Your task to perform on an android device: In the Wander log app, I want to Get travel inspiration by going through the top places for Honolulu.
Image 0: 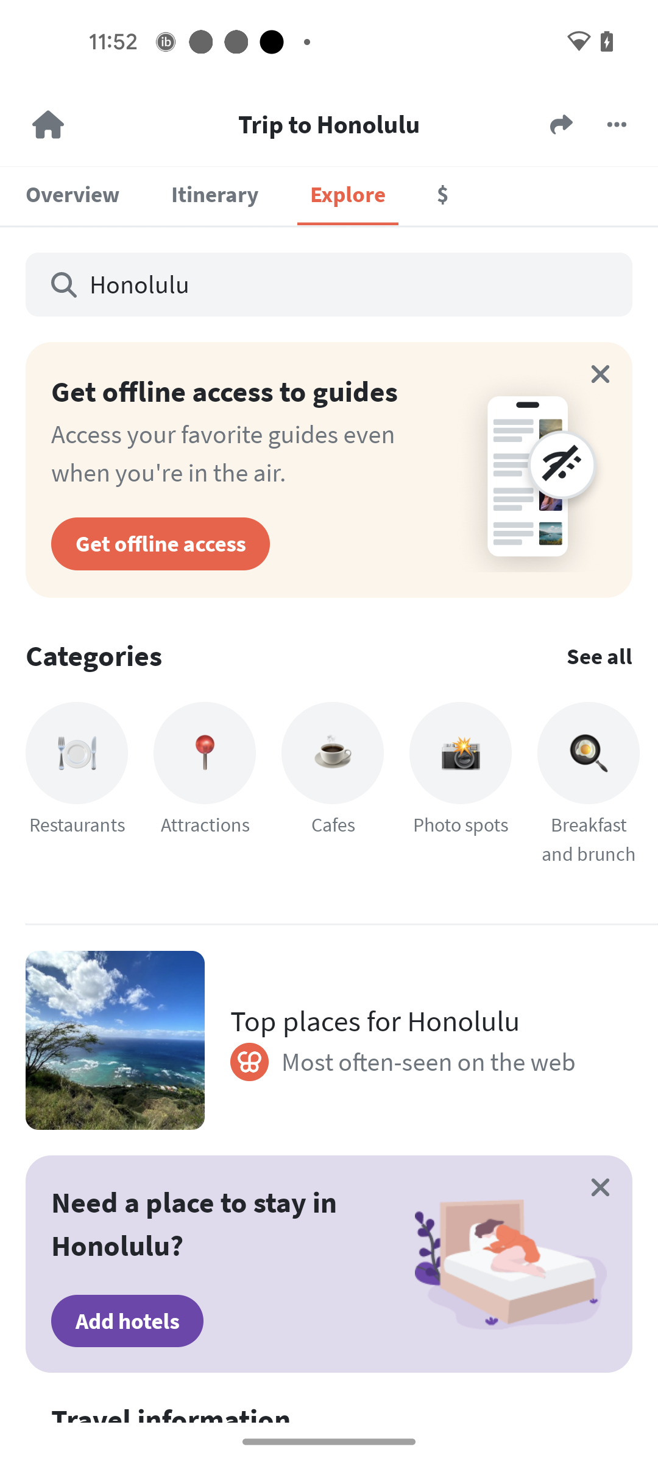
Click on the Top places for Honolulu option
Step 0: click (418, 1021)
Image 1: 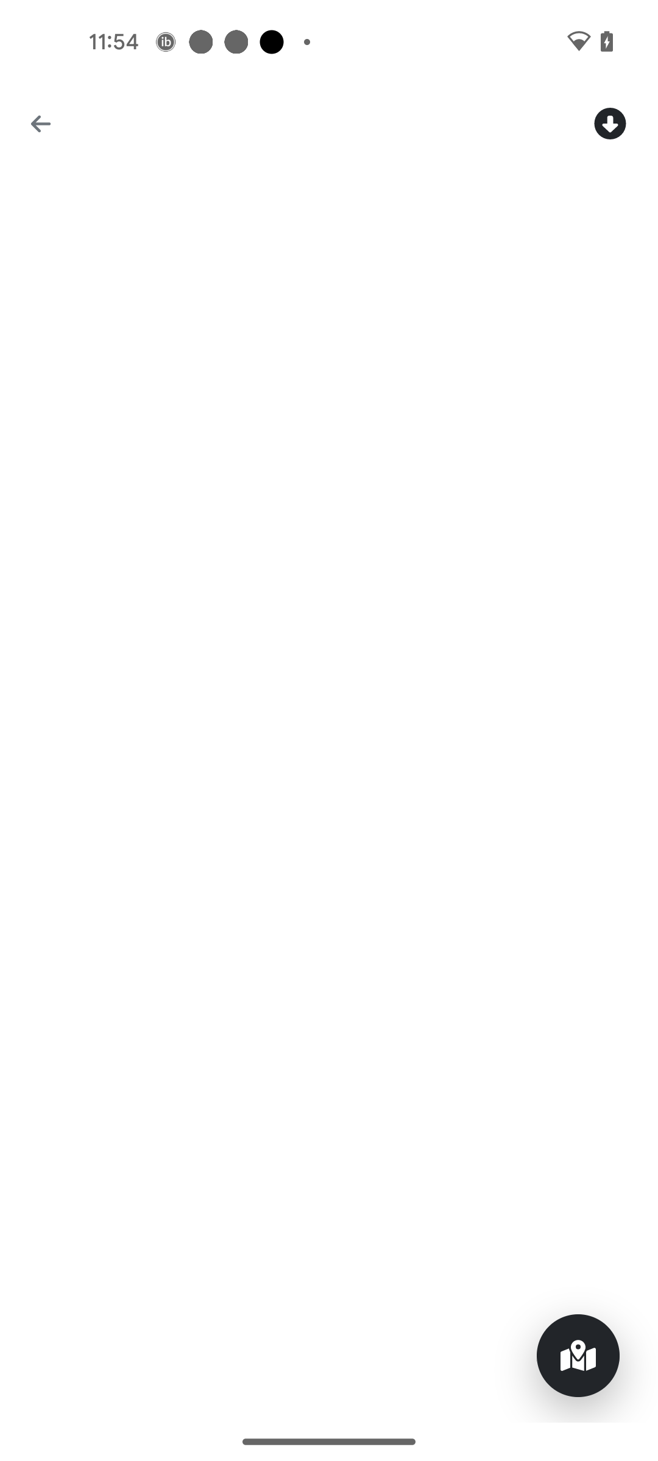
Click on the Top places for Honolulu option
Step 1: wait
Image 2: 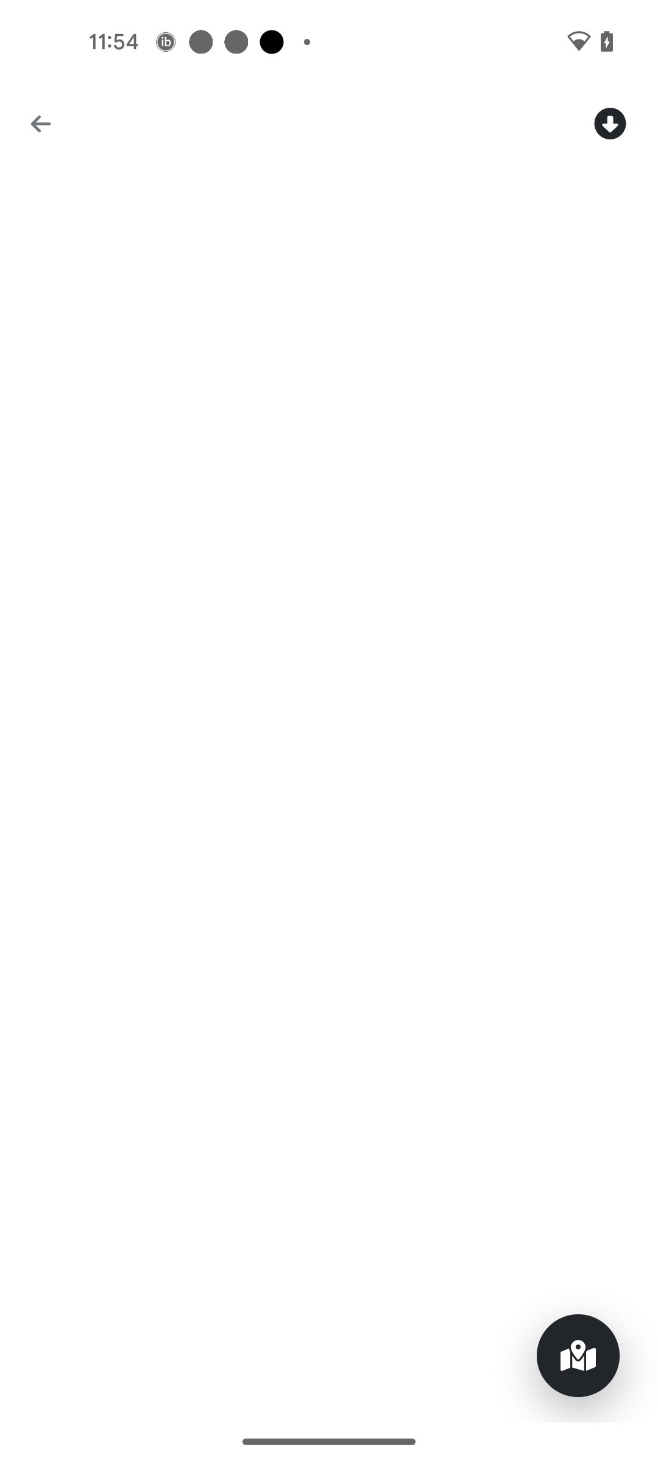
Click on the Top places for Honolulu option
Step 2: wait
Image 3: 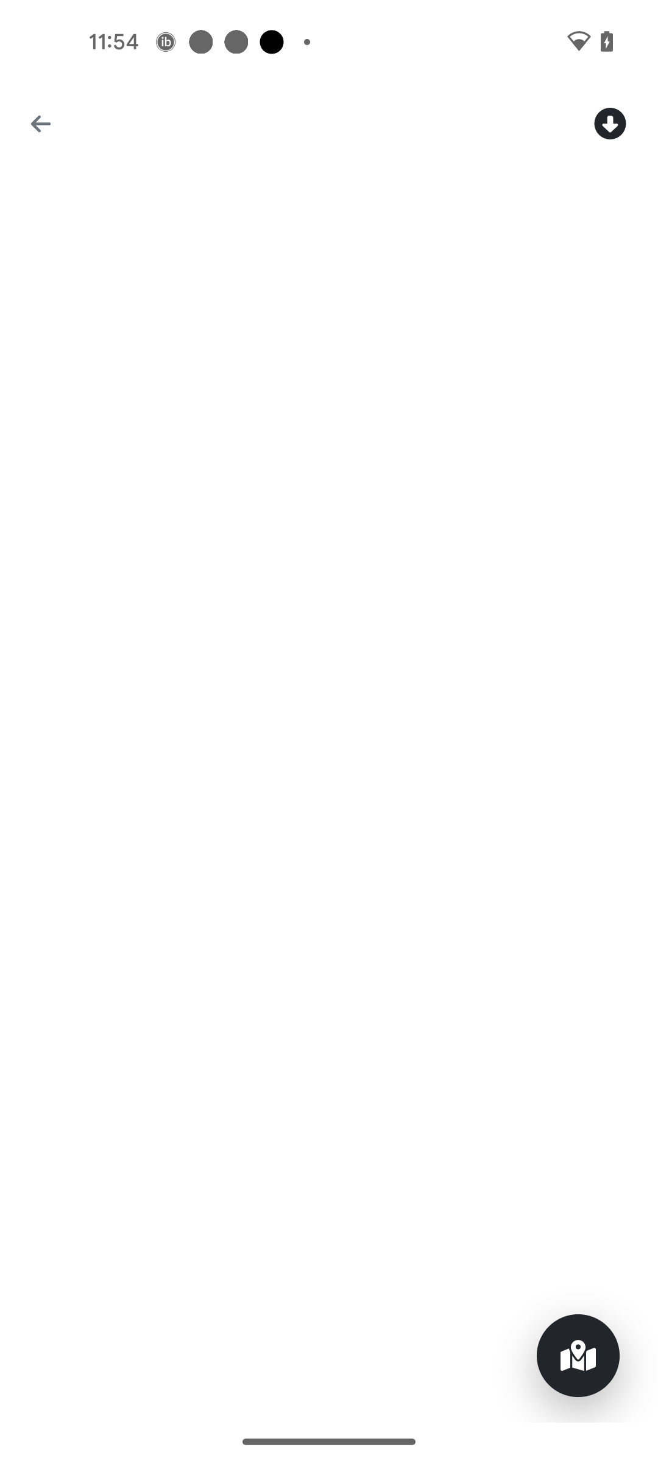
Click on the Top places for Honolulu option
Step 3: wait